Your task to perform on an android device: I'm interested in the Shining Shop 40 in 1 Pcs Wrench Tool Kit, so explore this wrench tool kit in the Flipkart app.
Image 0: 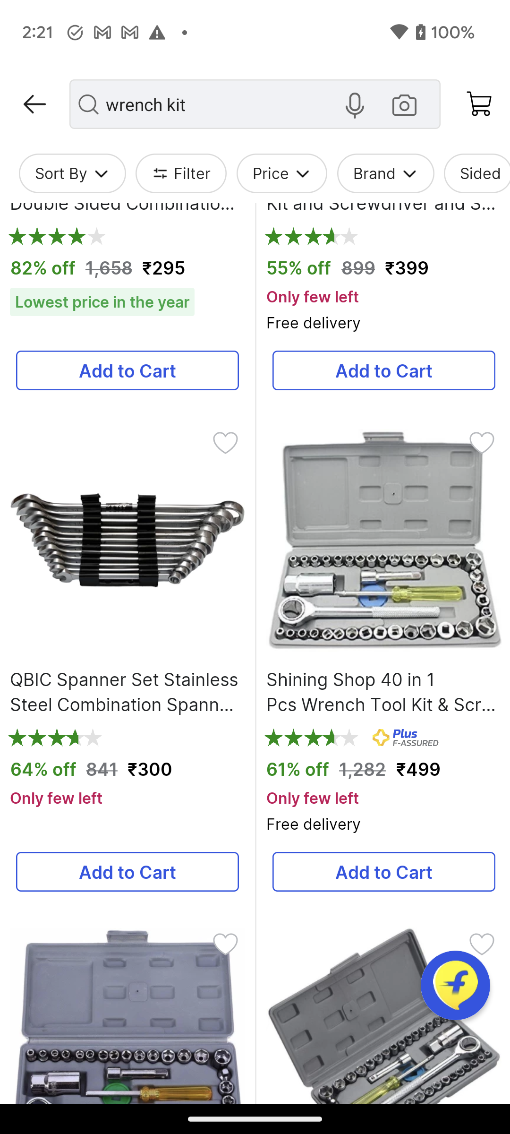
Click on the Shining Shop 40 in 1 Pcs Wrench Tool Kit to explore this wrench tool kit.
Step 0: click (382, 627)